Your task to perform on an android device: Open kayak app,  Search for a flight from London to New York departing on 1 august and returning on 5 august with 1 traveler in Economy class and 1 carry-on-bag , Select the first search result
Image 0: 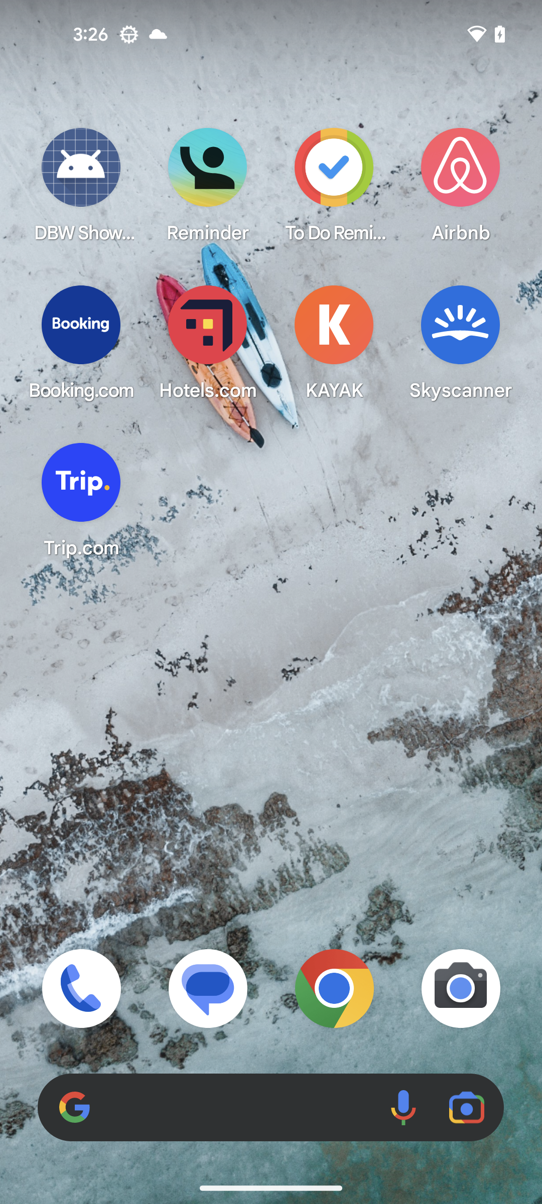
Open Kayak App
Step 0: open app "KAYAK"
Image 1: 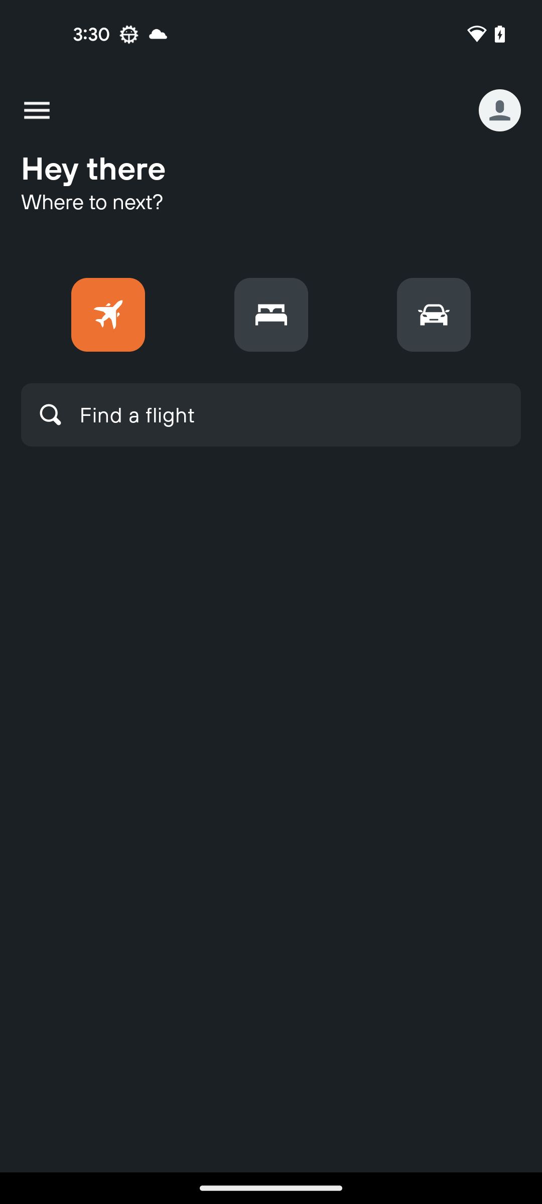
Click on the find a flight search bar
Step 1: click (271, 414)
Image 2: 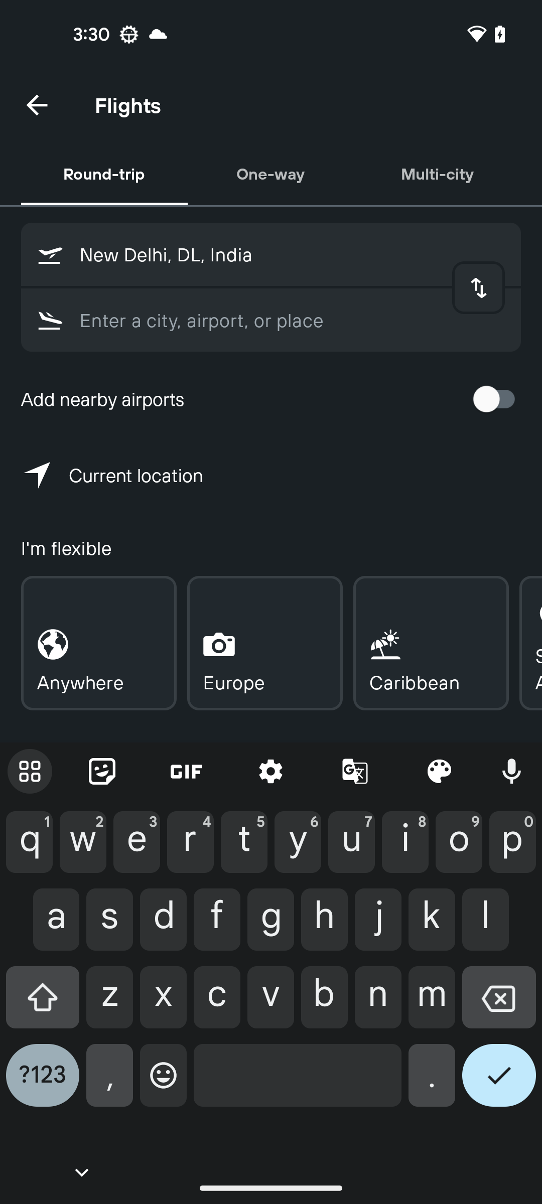
Click on the Departure section
Step 2: click (292, 254)
Image 4: 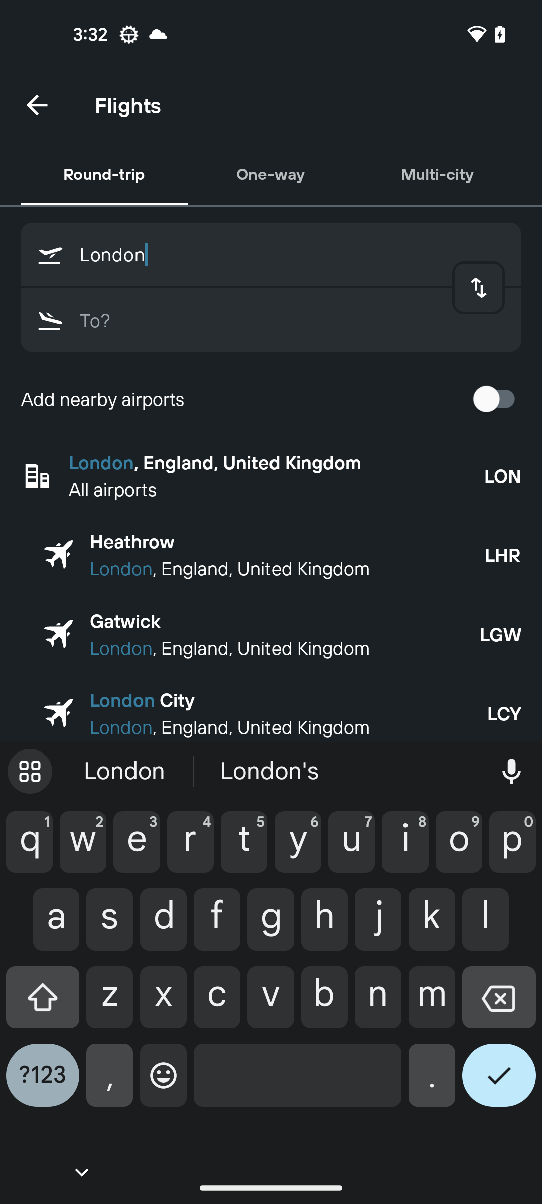
Click on the first search result
Step 4: click (276, 462)
Image 5: 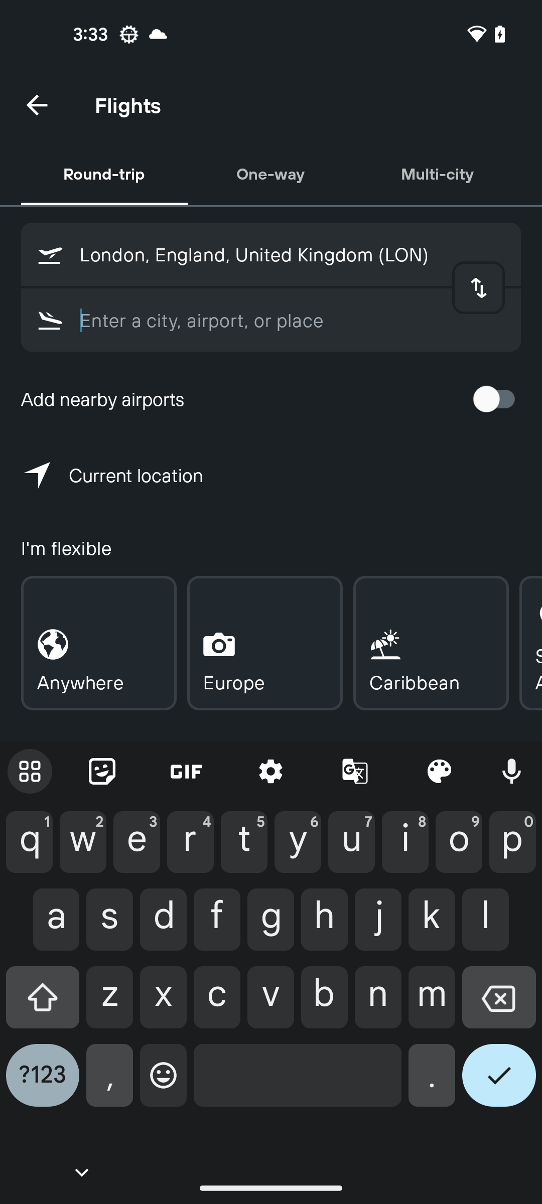
Click on the arrival section
Step 5: click (252, 320)
Image 6: 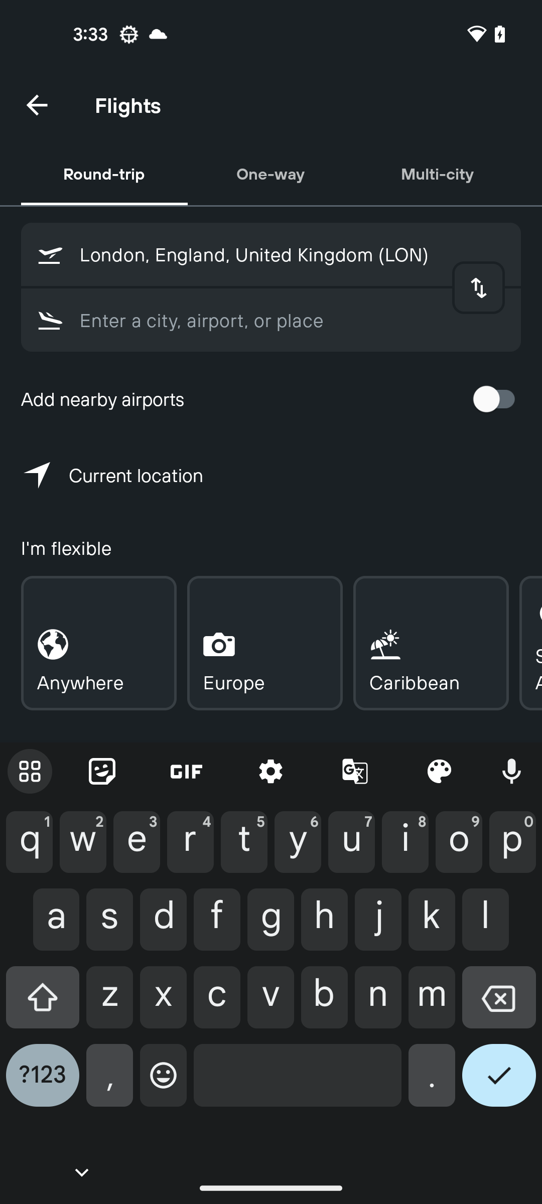
Search for New York
Step 6: type "New York"
Image 7: 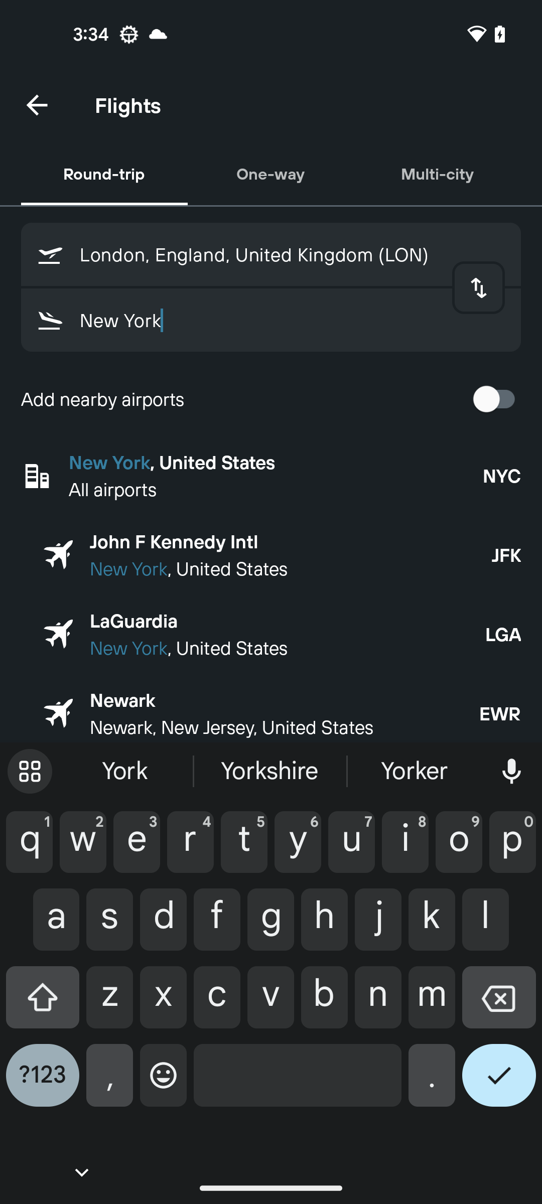
Click on the first search result
Step 7: click (275, 462)
Image 8: 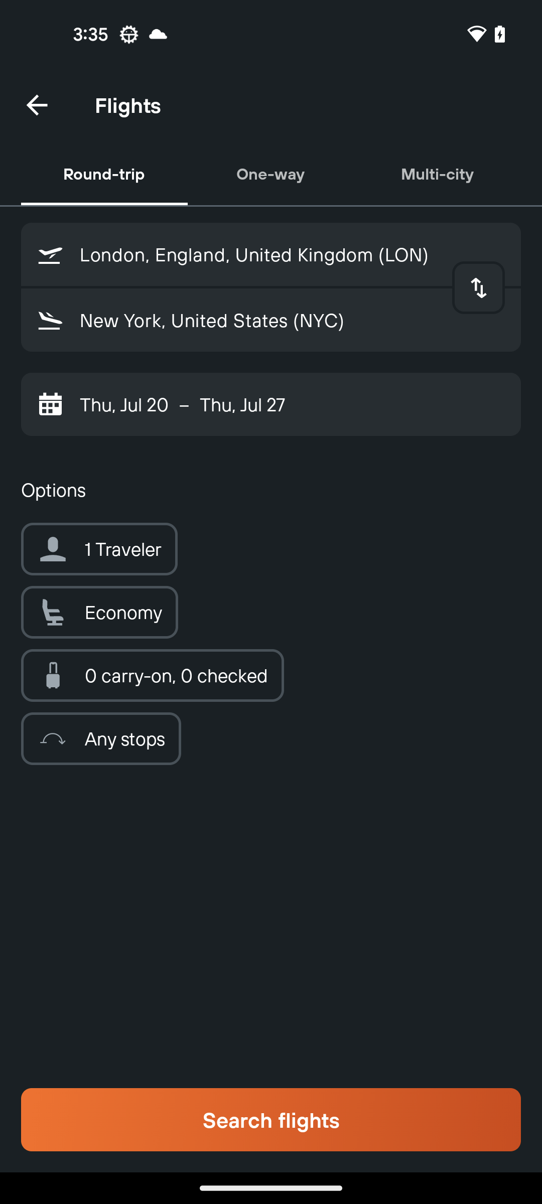
Click on the date section
Step 8: click (242, 404)
Image 9: 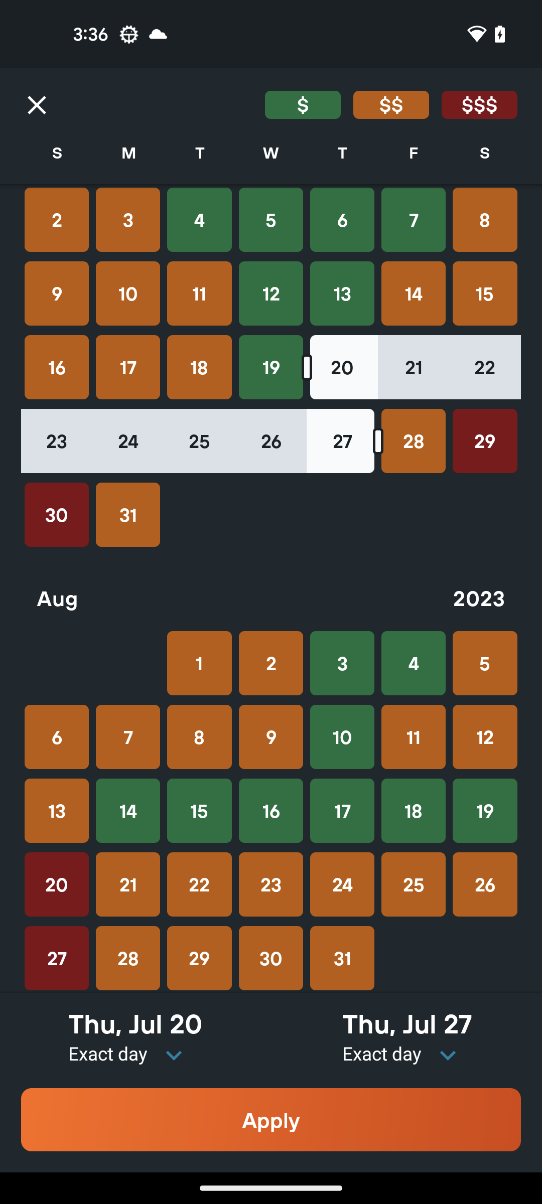
Select 1 august for departing
Step 9: click (199, 663)
Image 10: 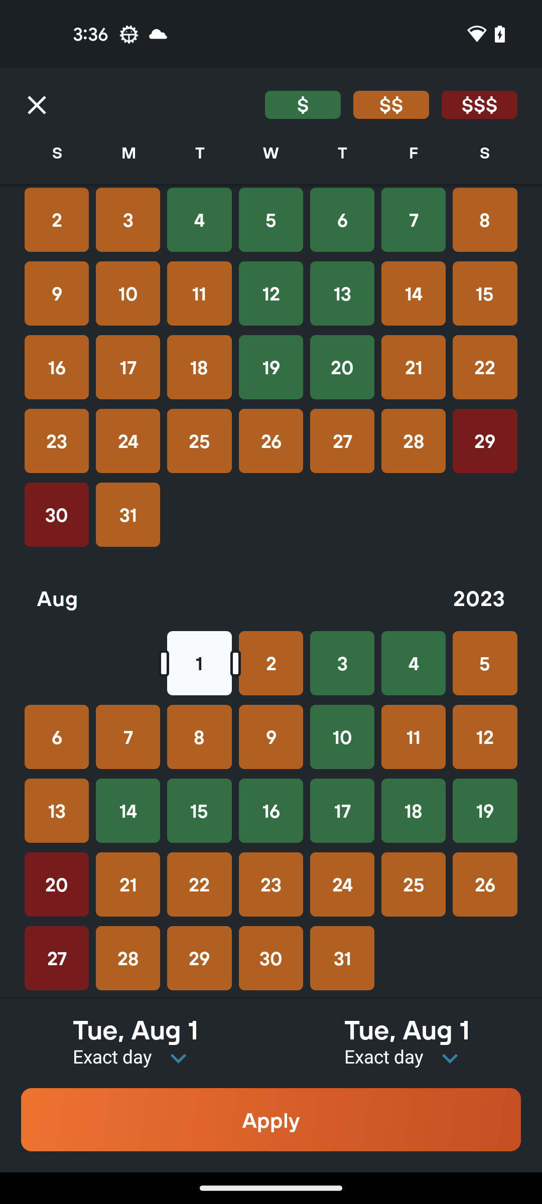
select 5 august for arrival
Step 10: click (485, 663)
Image 11: 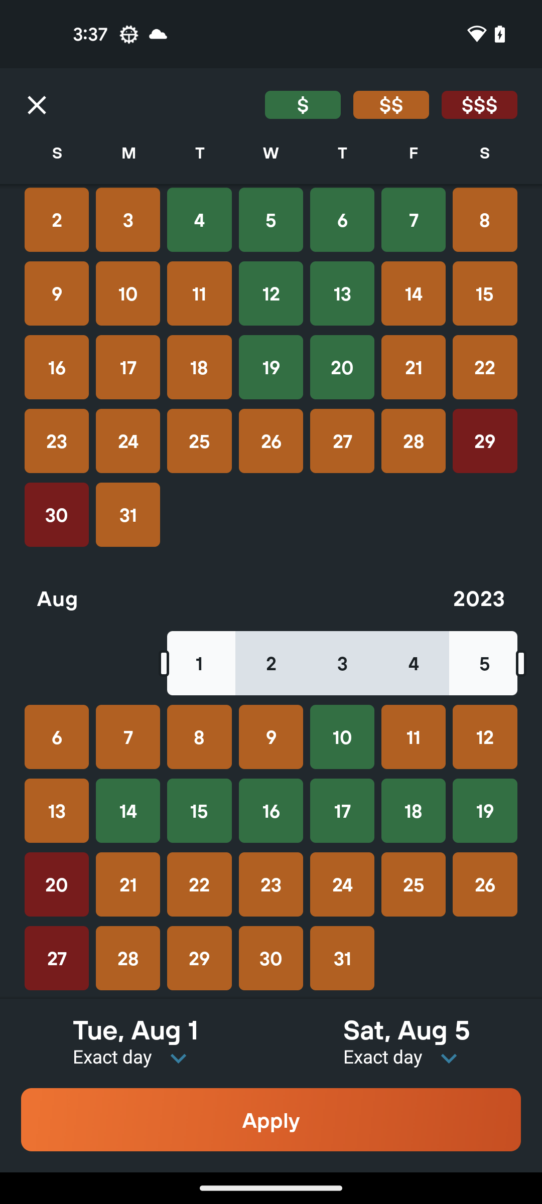
Click on the Apply button at the bottom
Step 11: click (271, 1120)
Image 12: 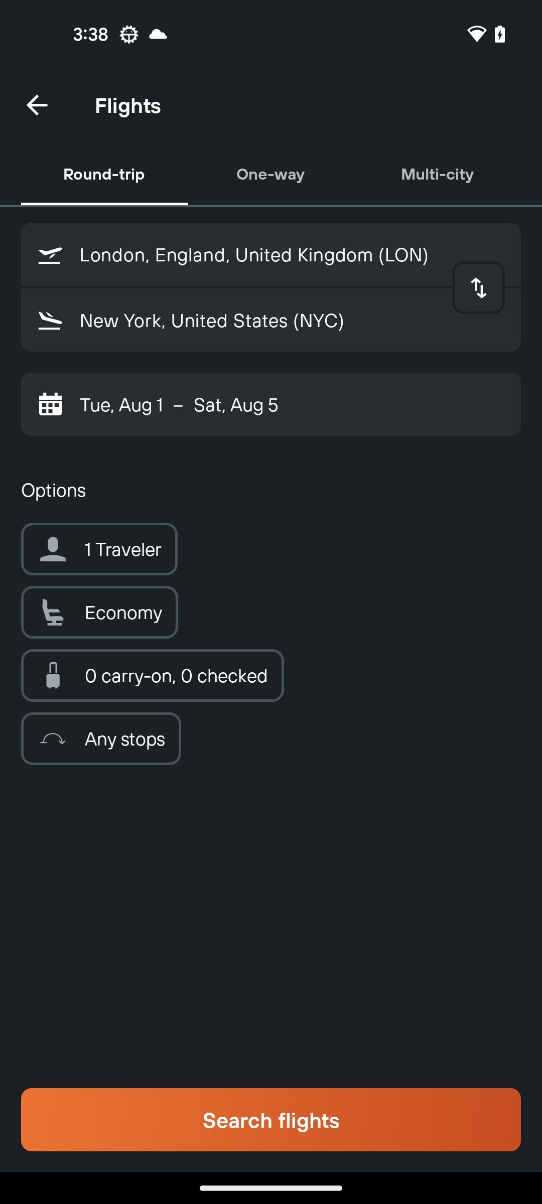
Click on the carry bag section
Step 12: click (153, 675)
Image 13: 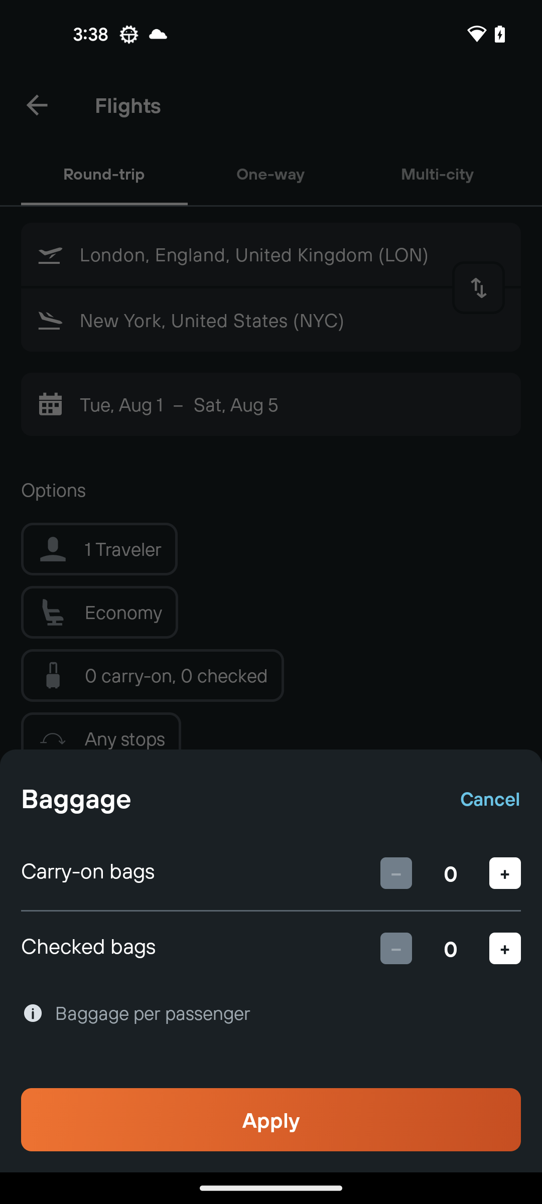
click on the plus icon in front of Carry-on bags
Step 13: click (505, 873)
Image 14: 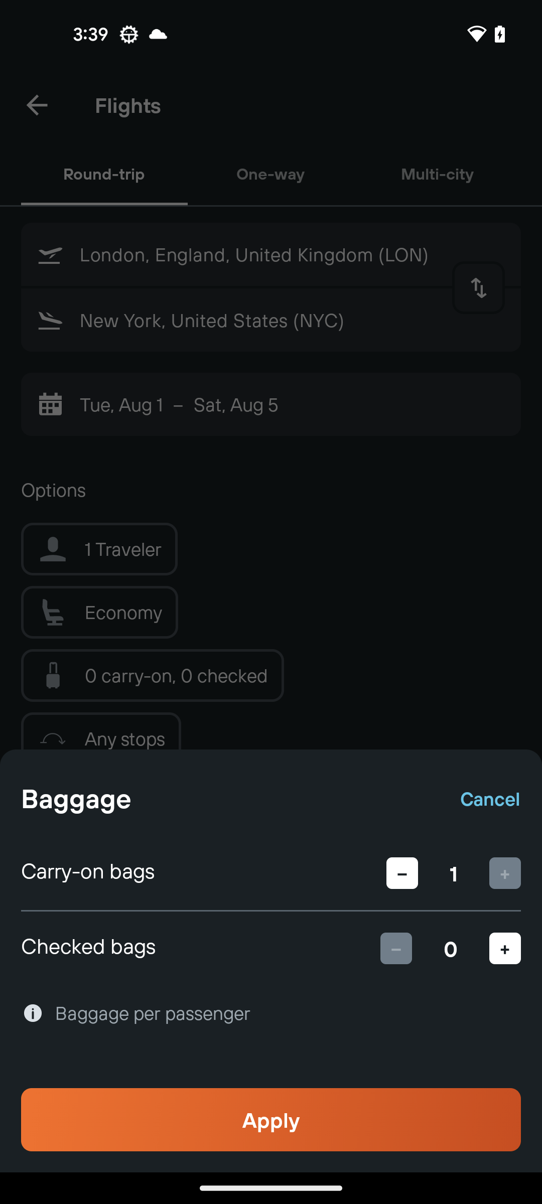
Click on Apply at the bottom of the screen
Step 14: click (271, 1120)
Image 15: 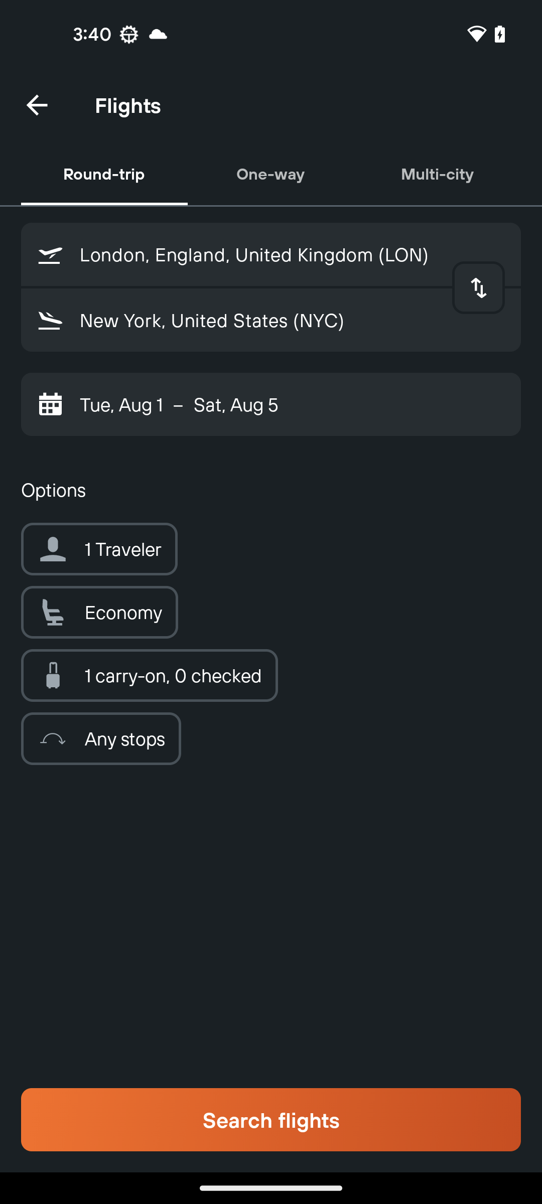
Click on Search flights button at the bottom
Step 15: click (271, 1120)
Image 16: 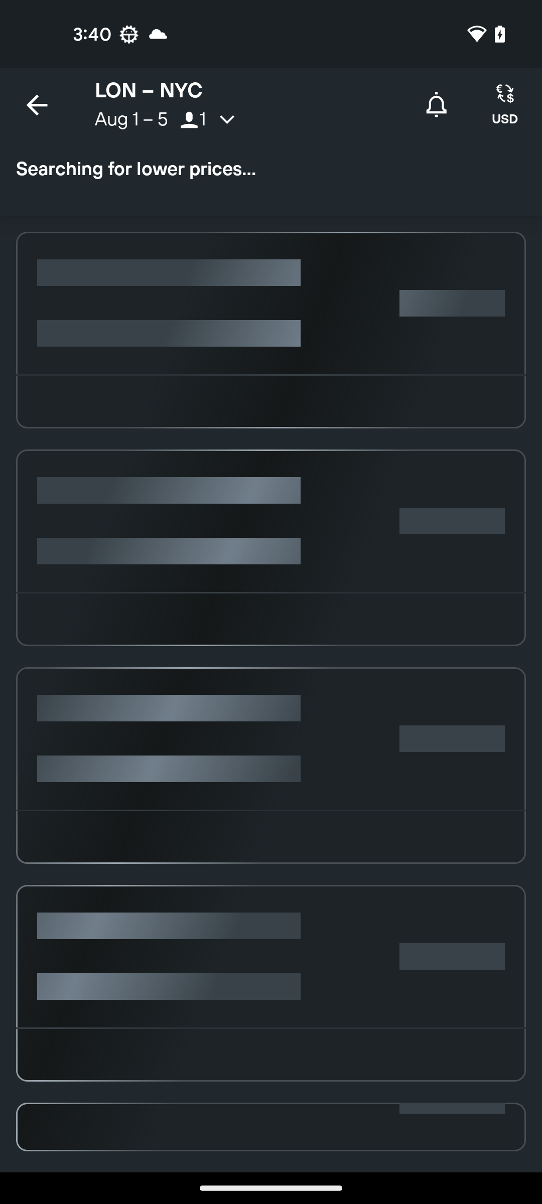
Click on Search flights button at the bottom
Step 16: wait
Image 17: 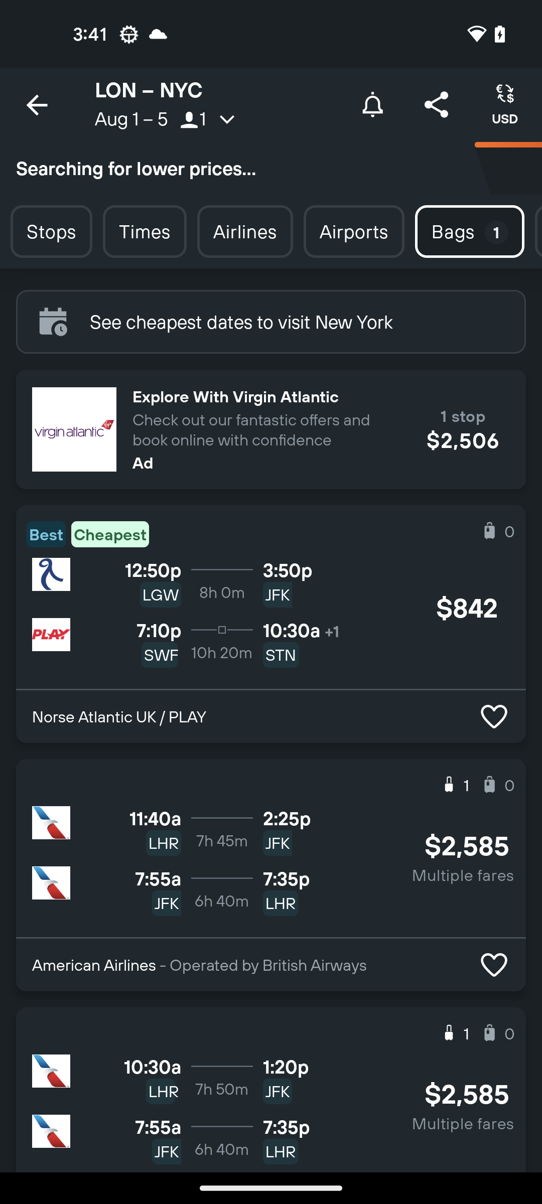
Click on the first search result
Step 17: click (271, 608)